Your task to perform on an android device: Open the AccuWeather app, Configure the current location in the app
Image 0: 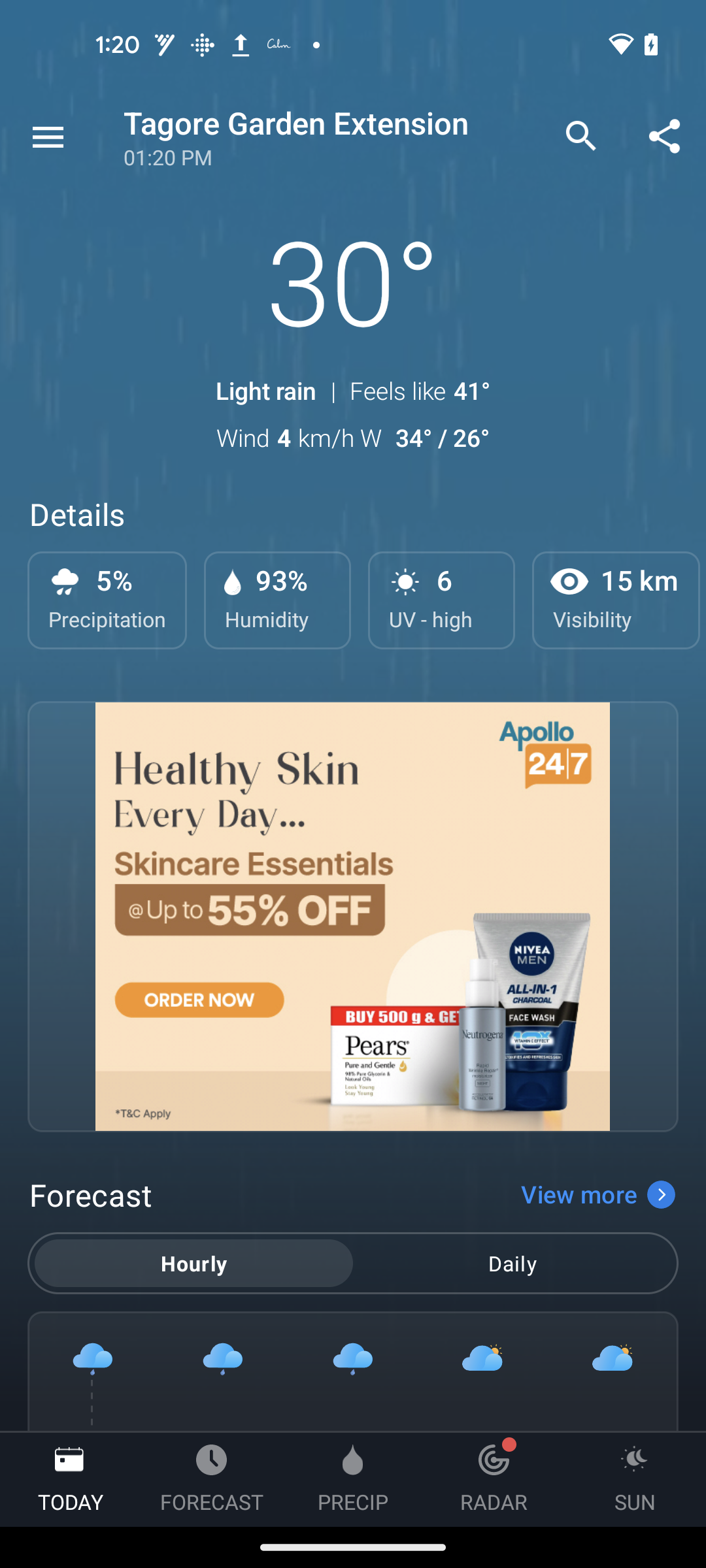
Open the Accuweather app
Step 0: open app "AccuWeather"
Image 1: 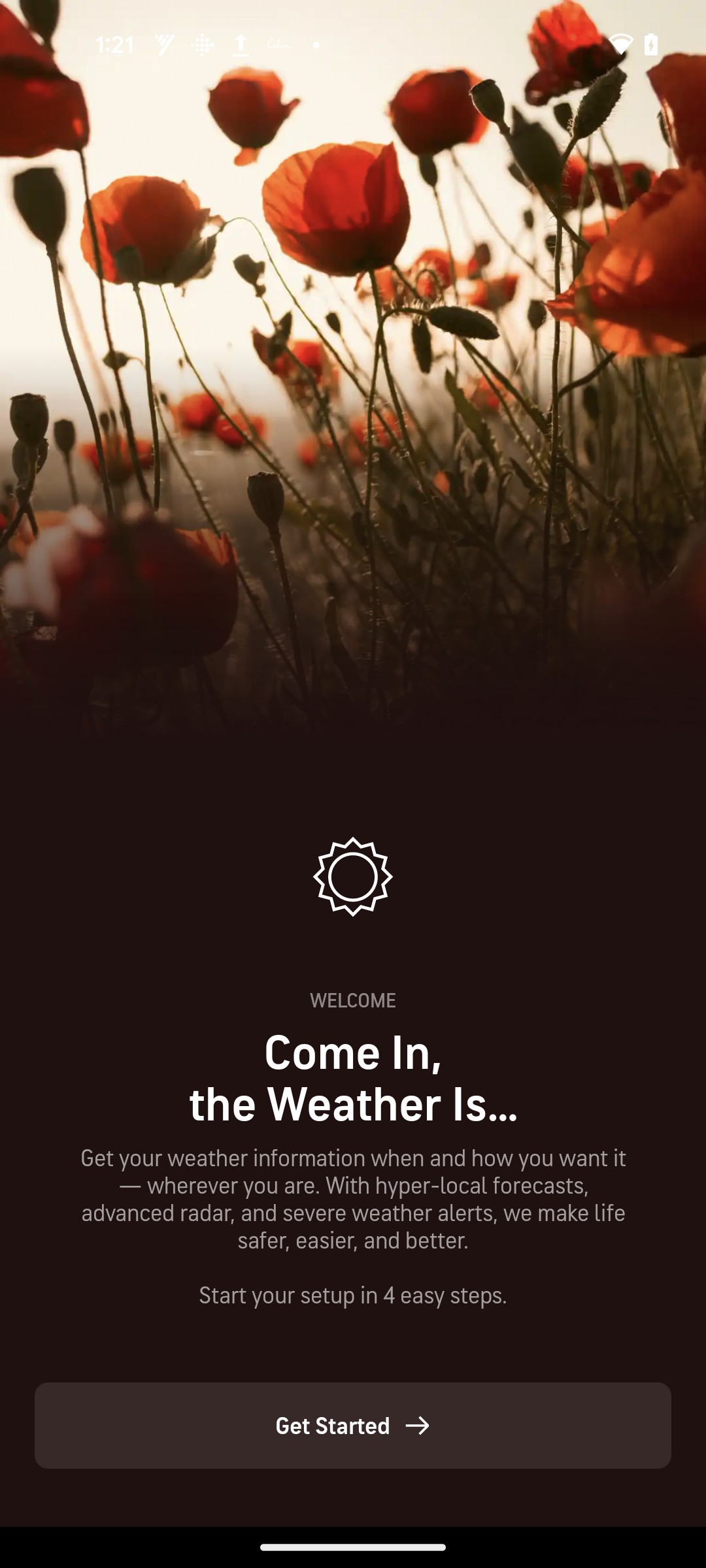
Click on the Get Started button at the bottom of the screen
Step 1: click (332, 1425)
Image 2: 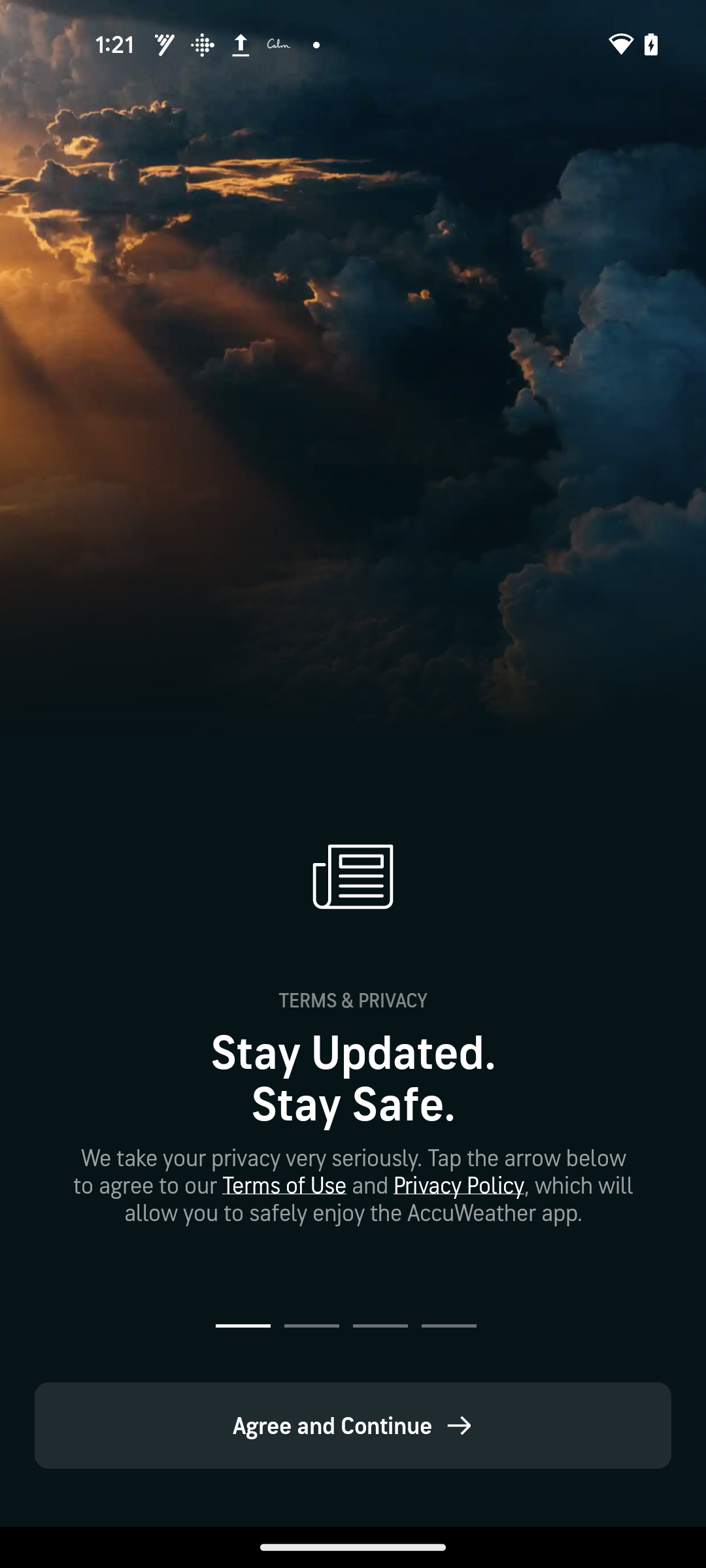
Click on the Agree and Continue button at the bottom of the screen
Step 2: click (332, 1425)
Image 3: 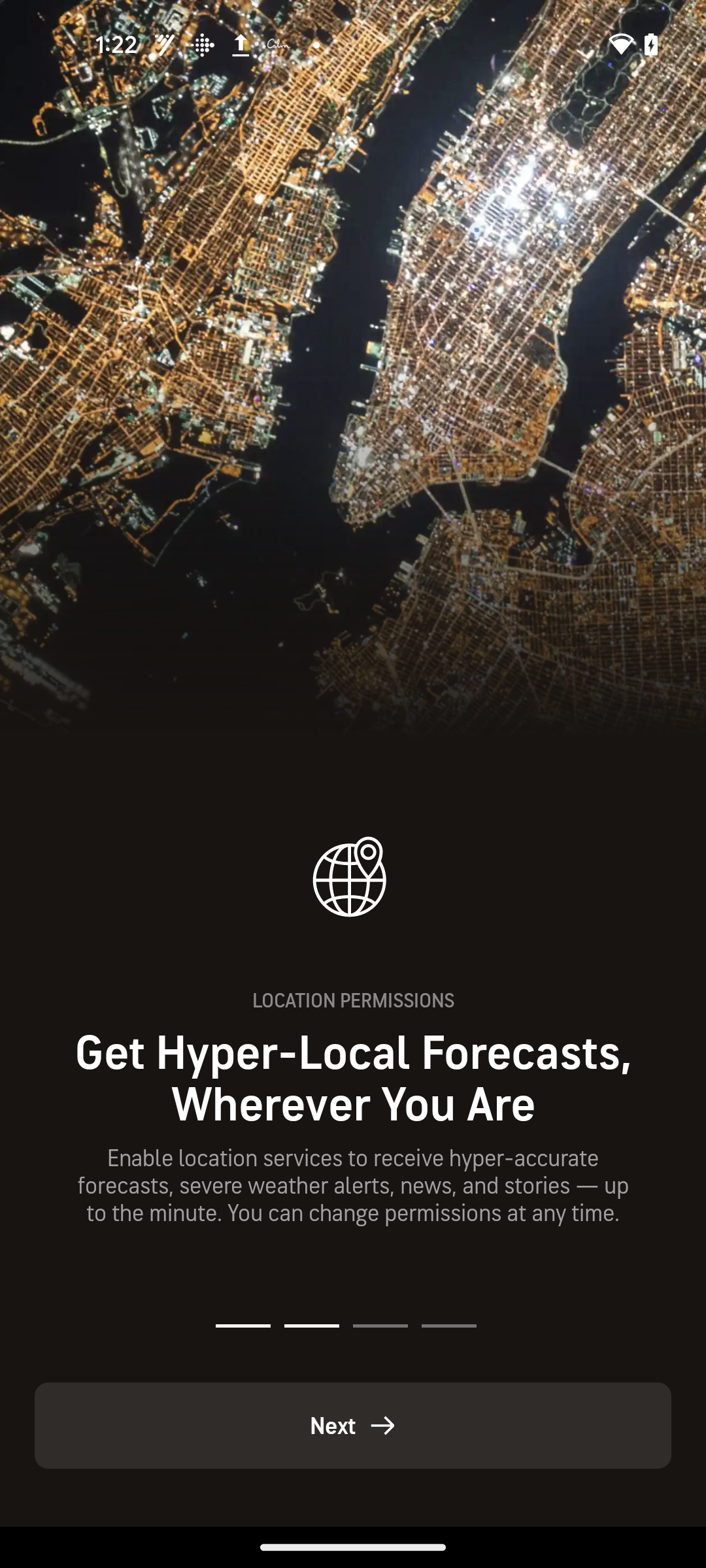
Click on the Next button at the bottom of the screen
Step 3: click (332, 1425)
Image 4: 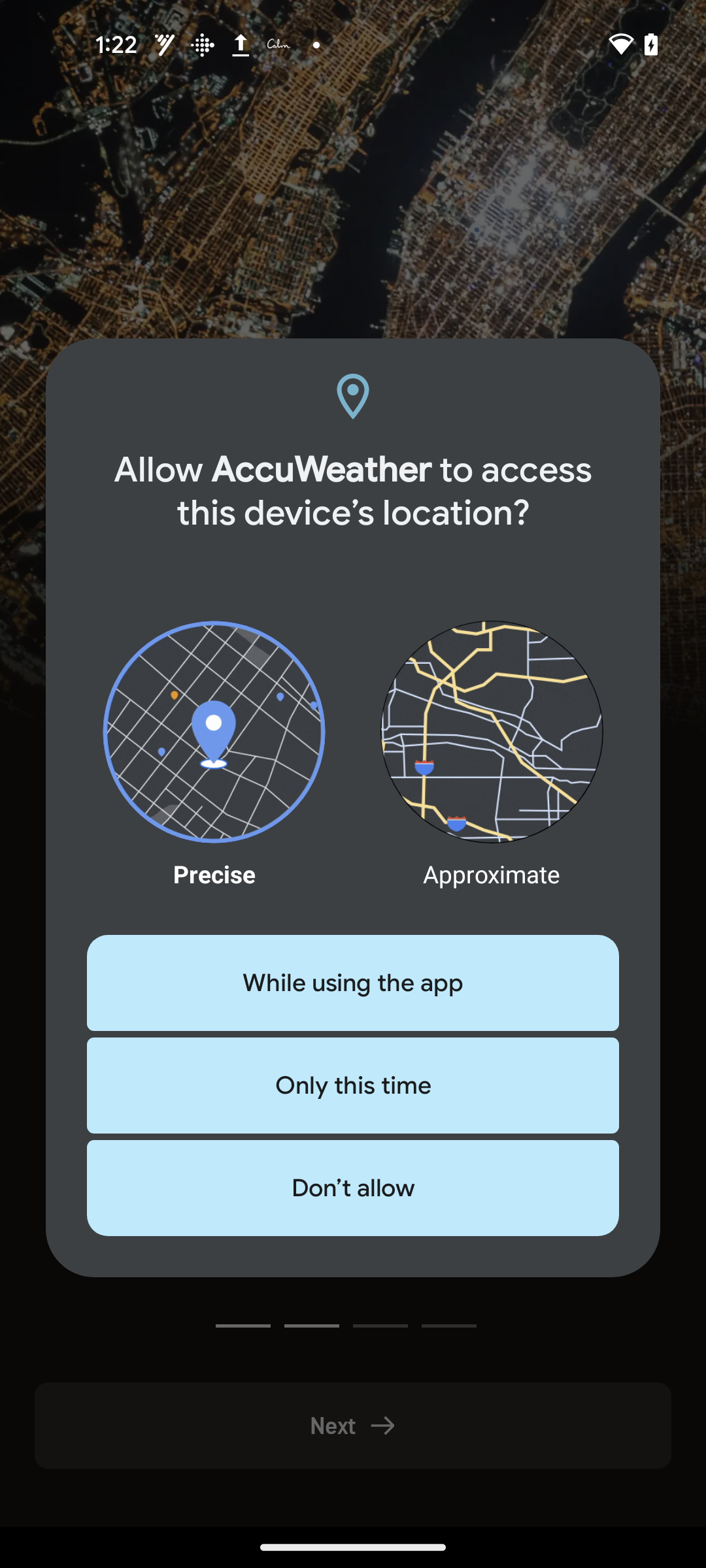
Click on the While Using the app button at the pop up window
Step 4: click (353, 983)
Image 5: 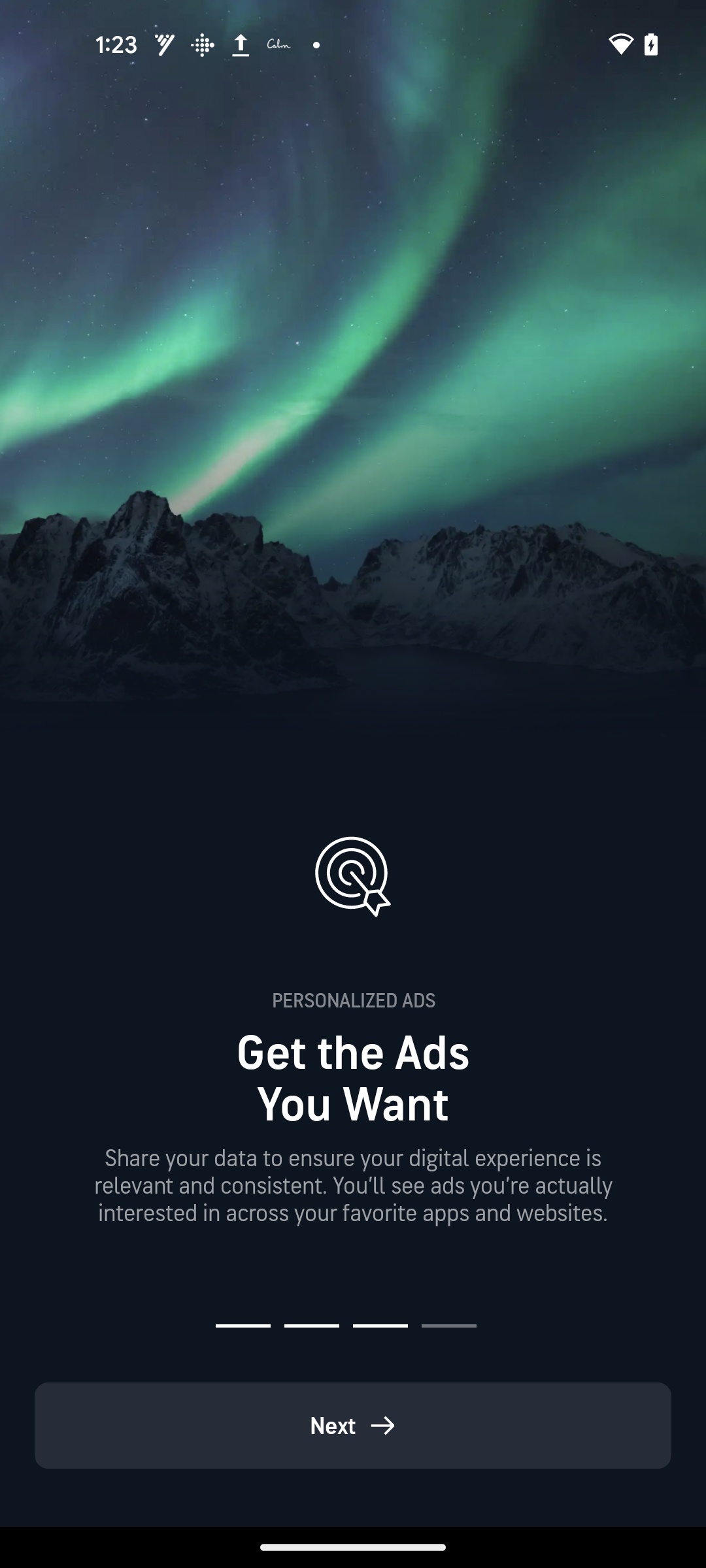
Click on the Next button at the bottom of the screen
Step 5: click (332, 1425)
Image 6: 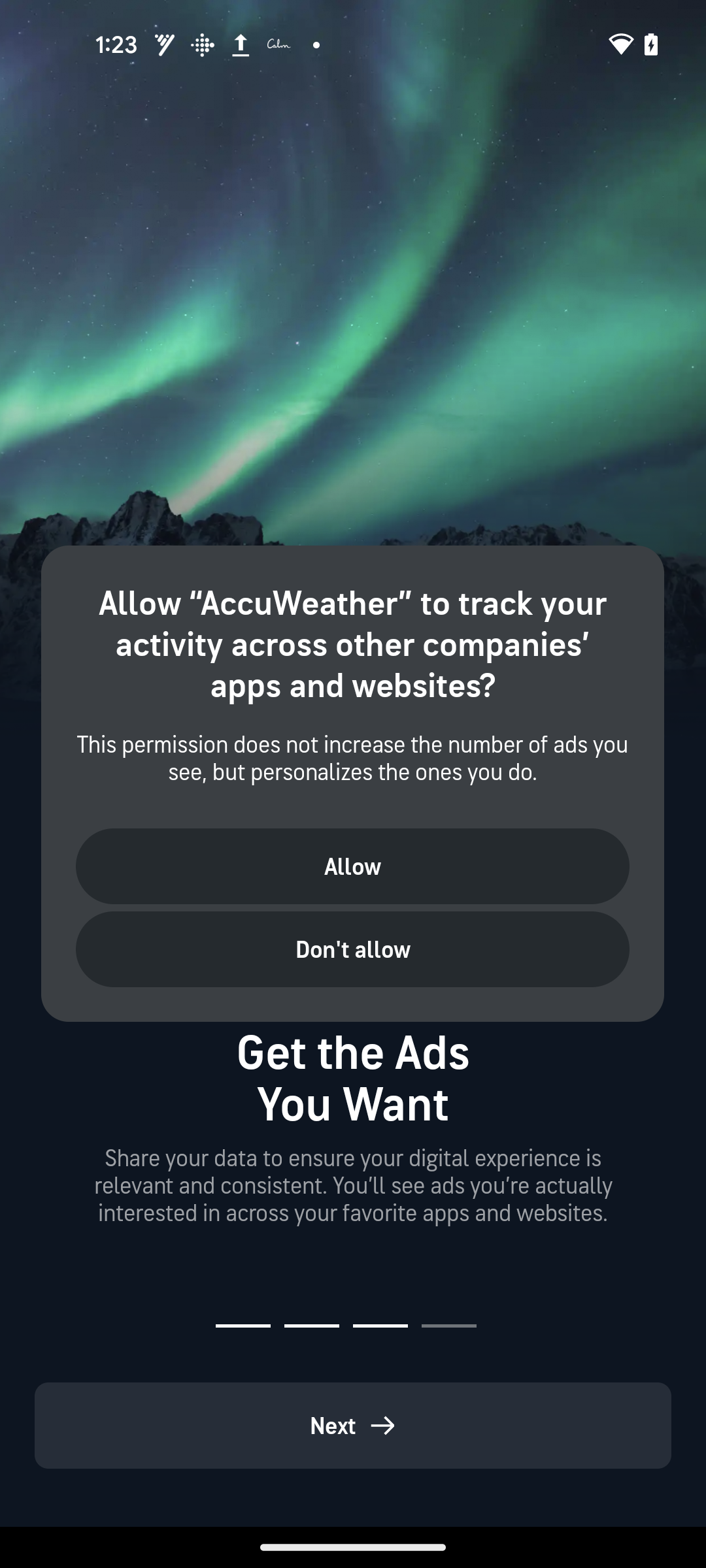
Click on the Allow button at the pop up window
Step 6: click (352, 866)
Image 7: 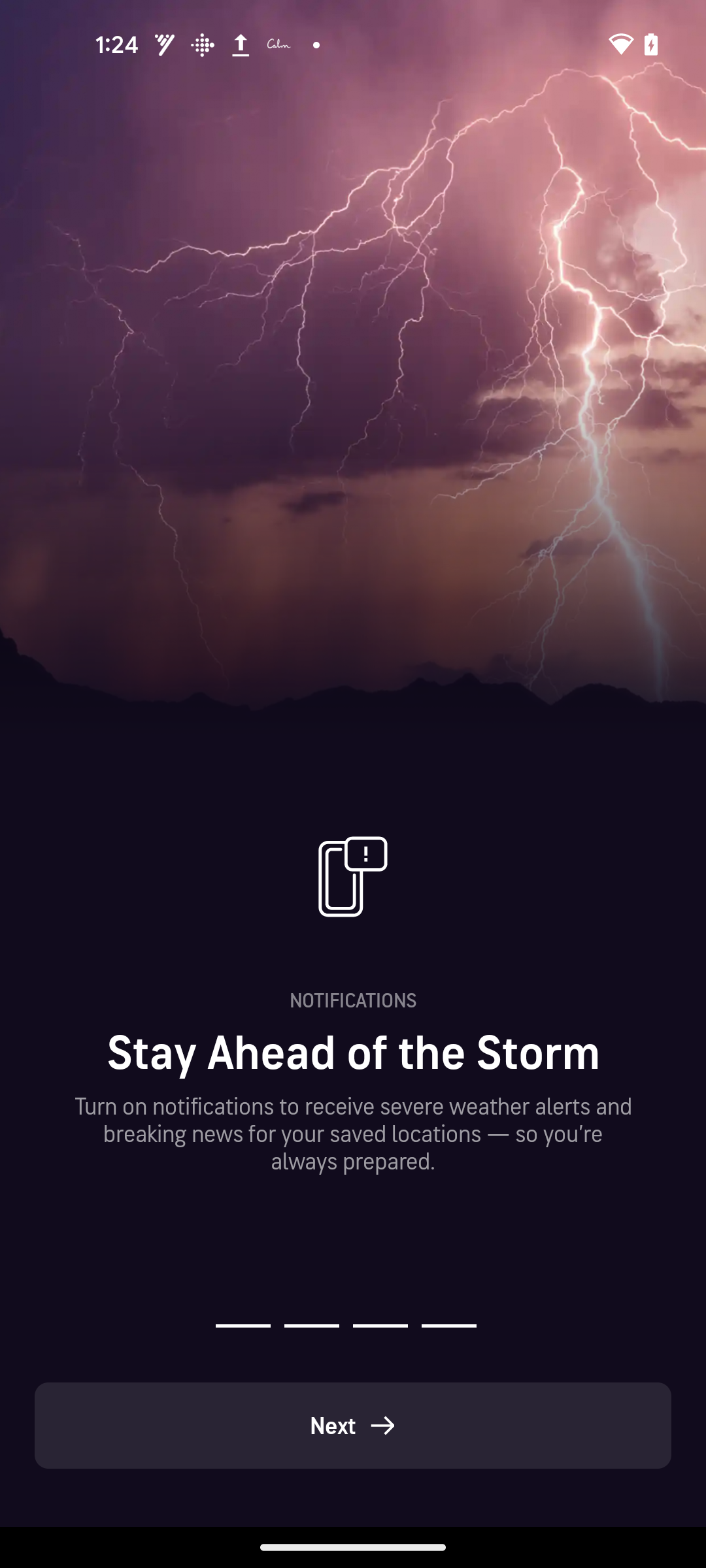
Click on the Next button at the bottom of the screen
Step 7: click (332, 1425)
Image 8: 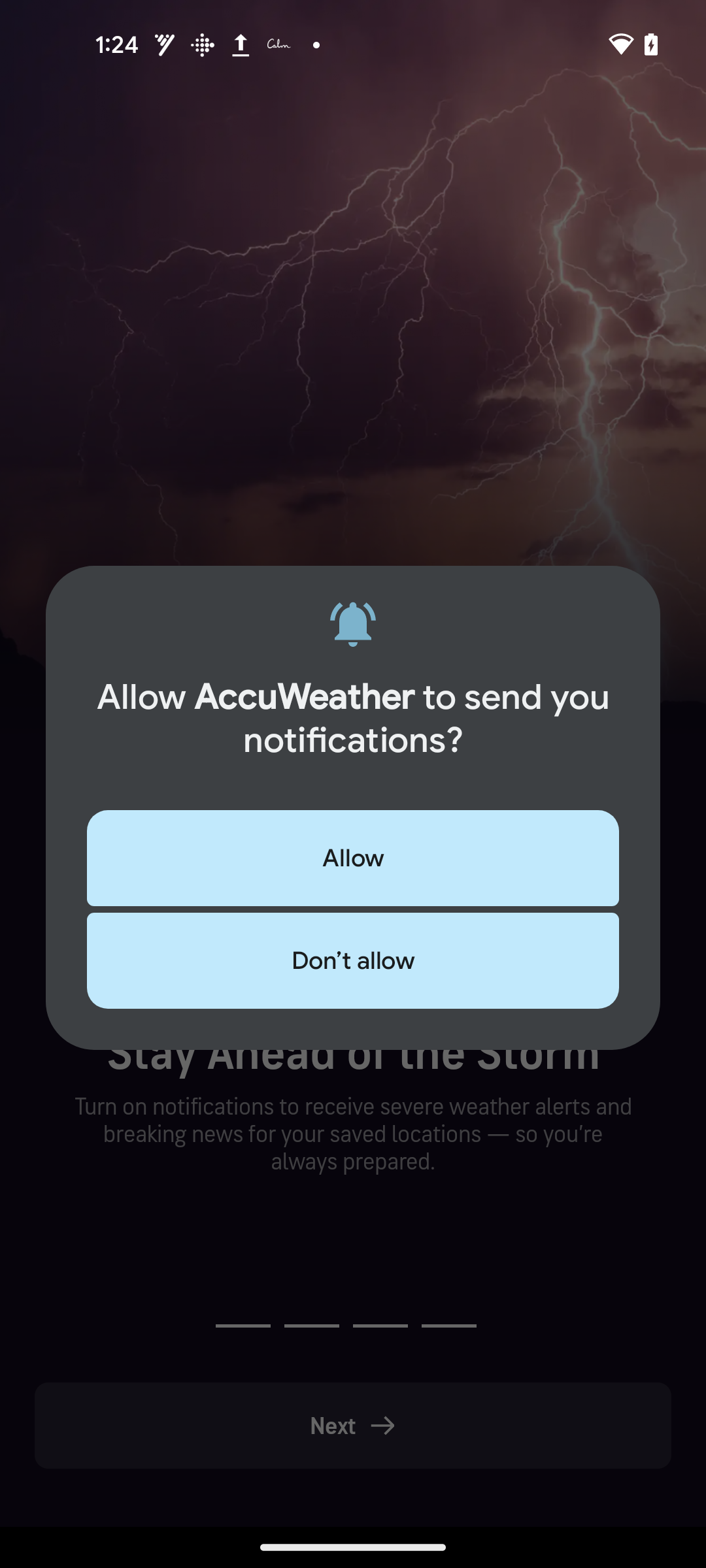
click on the Don't allow button at the pop up window
Step 8: click (353, 960)